Your task to perform on an android device: Add Cali court match womens sneakers  to cart with shoe size 8 on  Puma app
Image 0: 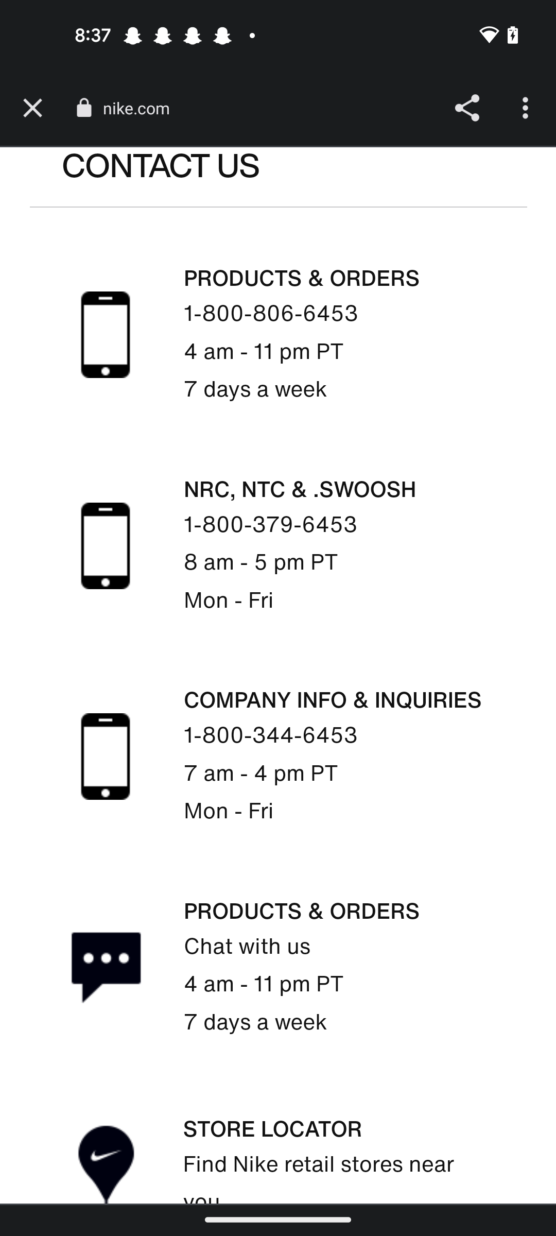
open the puma app
Step 0: open app "PUMA"
Image 1: 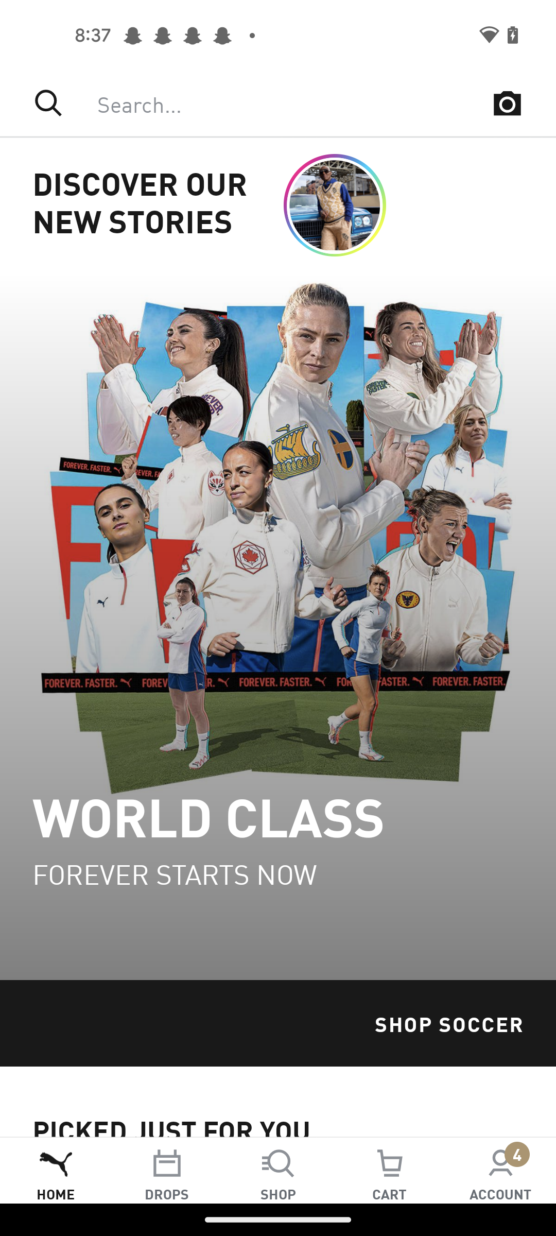
Click on the search icon at the bottom of the screen 
Step 1: click (278, 1170)
Image 2: 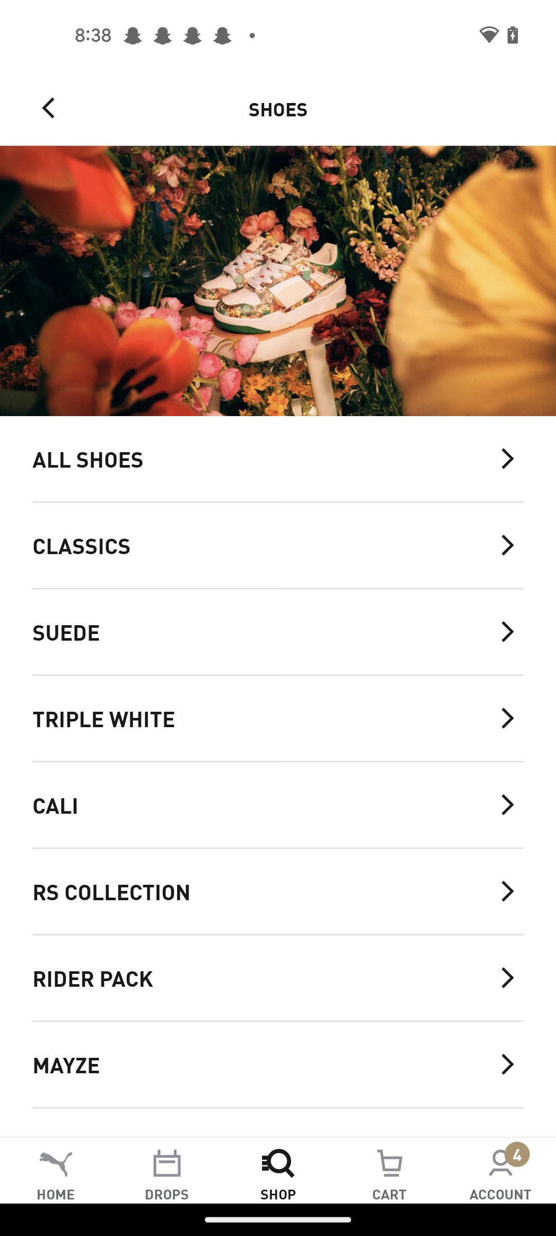
Click on the classics option 
Step 2: click (262, 545)
Image 3: 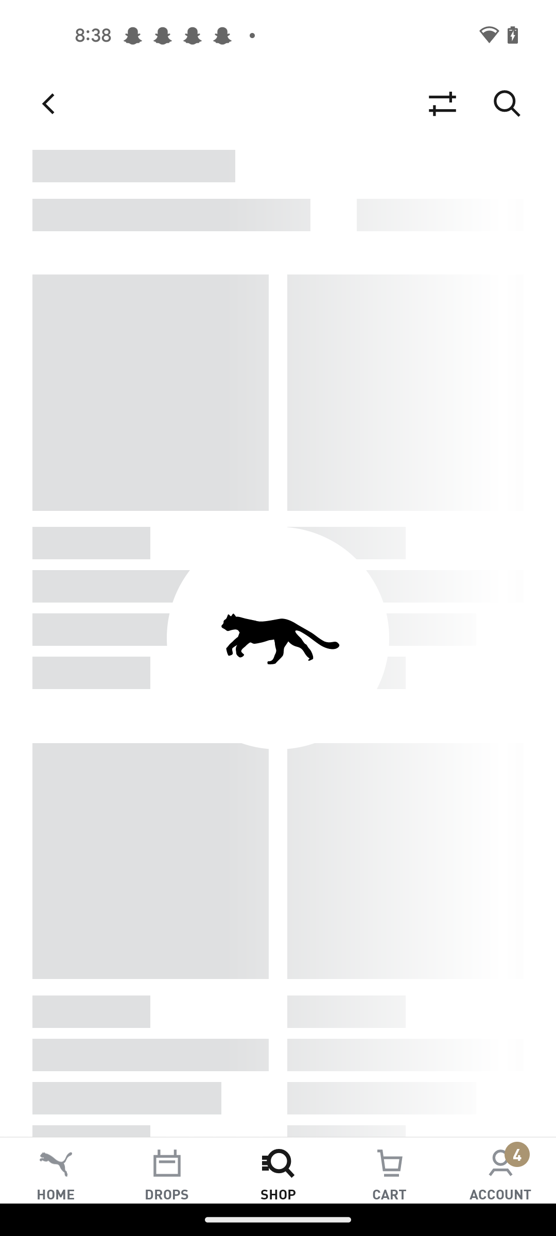
Click on the classics option 
Step 3: wait
Image 4: 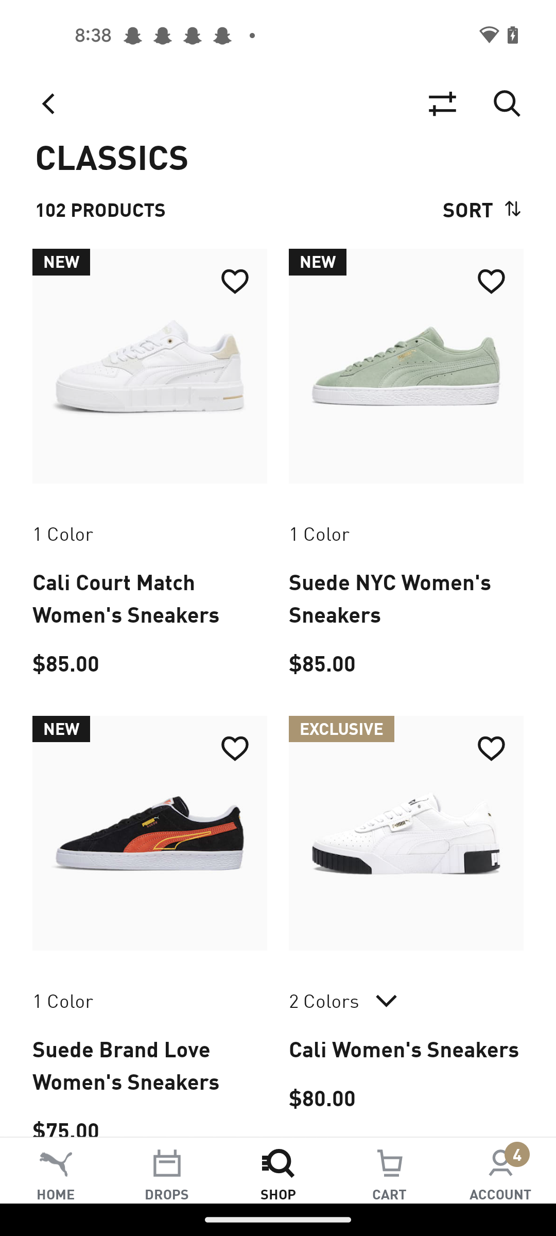
Click the first result 
Step 4: click (150, 366)
Image 5: 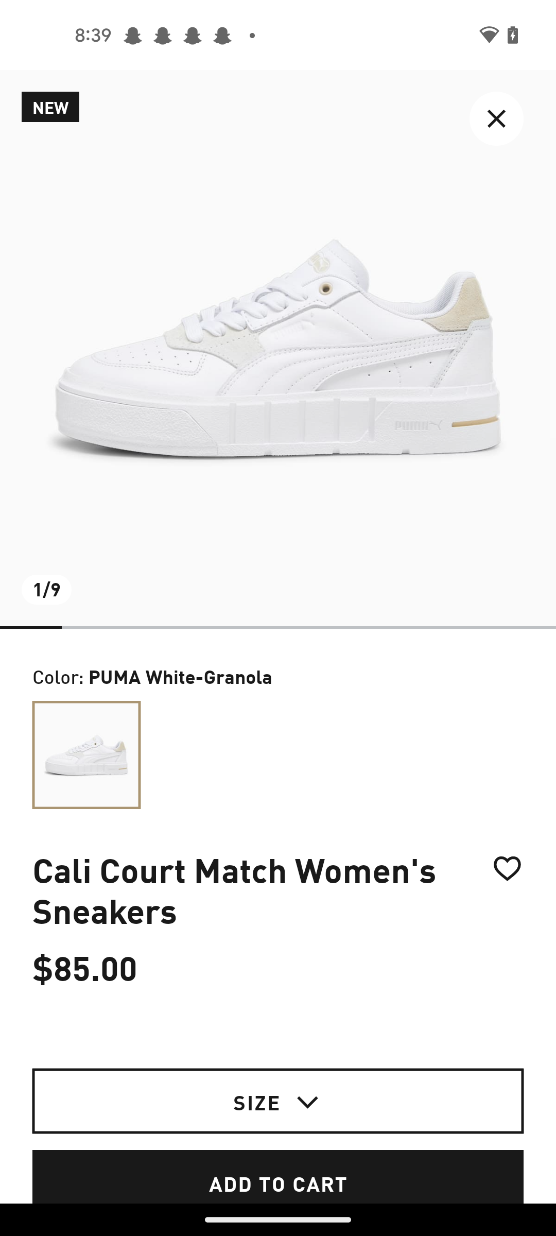
Click on the size tab
Step 5: click (256, 1101)
Image 6: 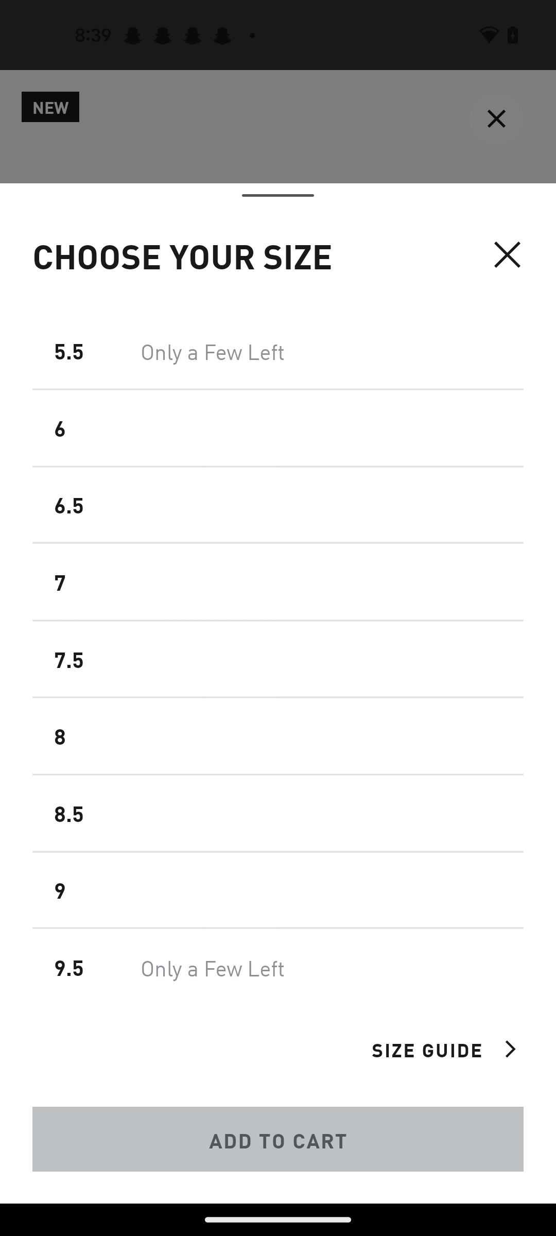
Select the 8 size 
Step 6: click (278, 637)
Image 8: 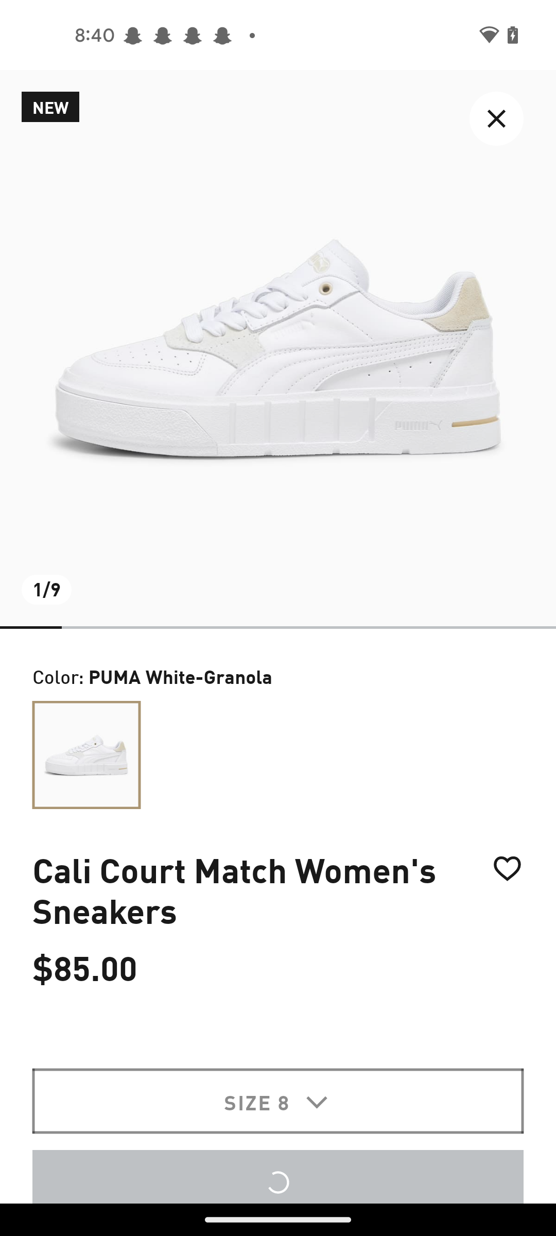
Click on the Add to cart tab
Step 8: wait